Your task to perform on an android device: Go to the weather radar app and view the weather history 
Image 0: 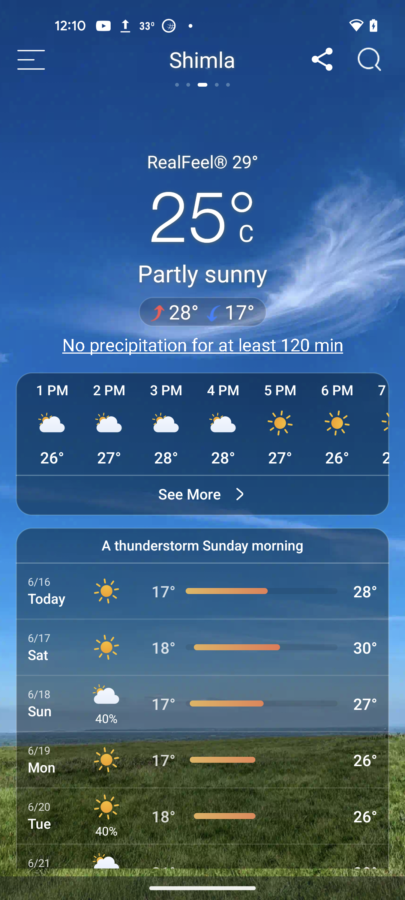
open weather & radar app
Step 0: open app "Weather&Radar"